Your task to perform on an android device: I want to search for hotels in Hawaii.
Image 0: 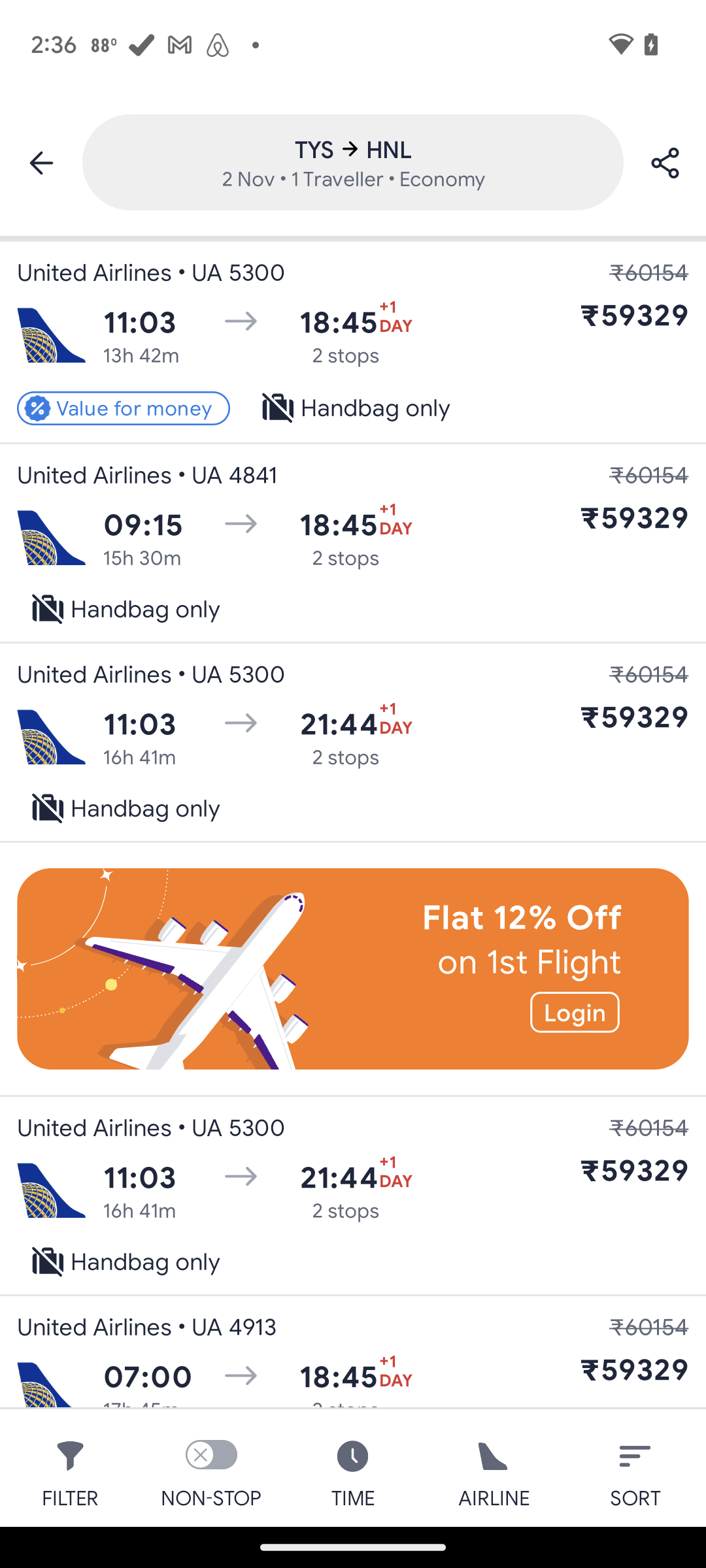
Go back
Step 0: press back button
Image 1: 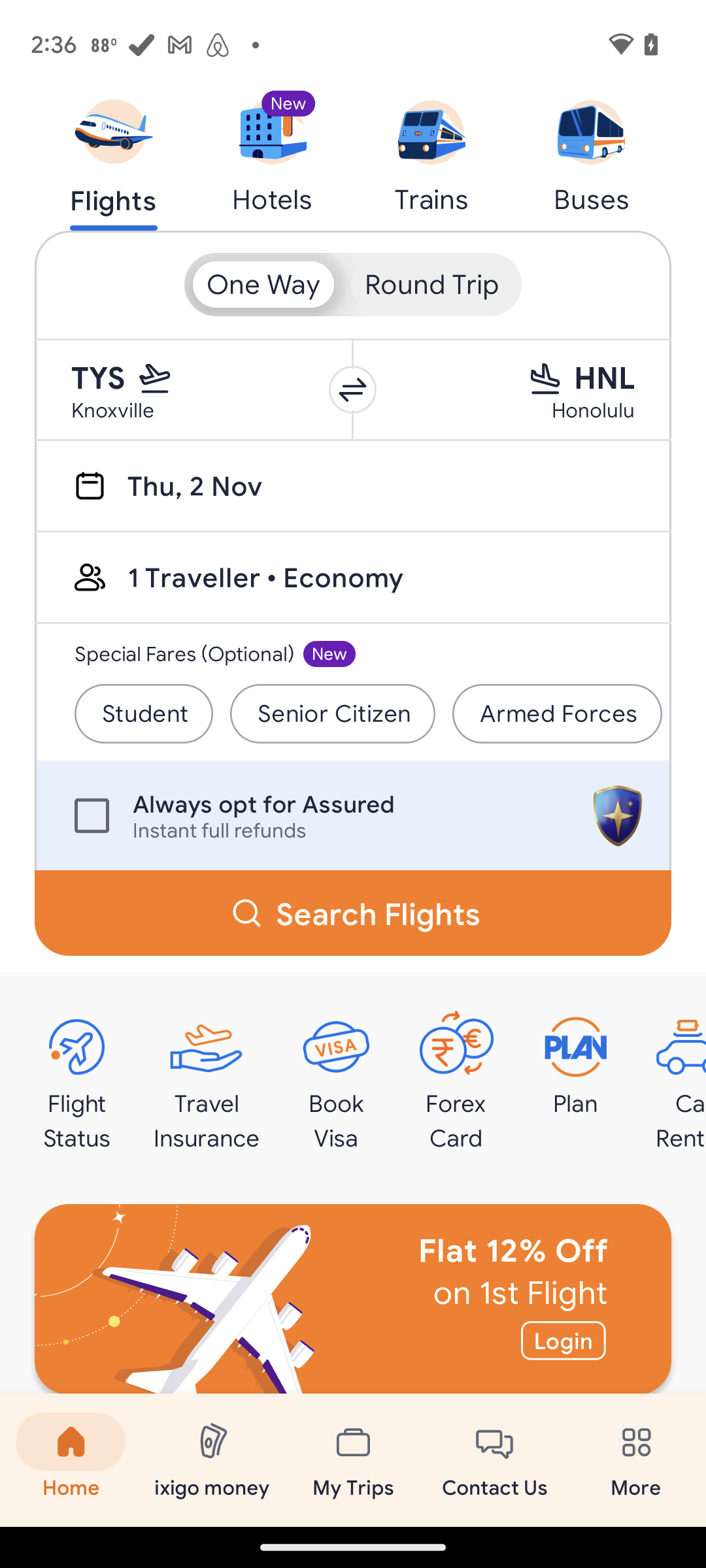
Click on Hotels
Step 1: click (260, 135)
Image 2: 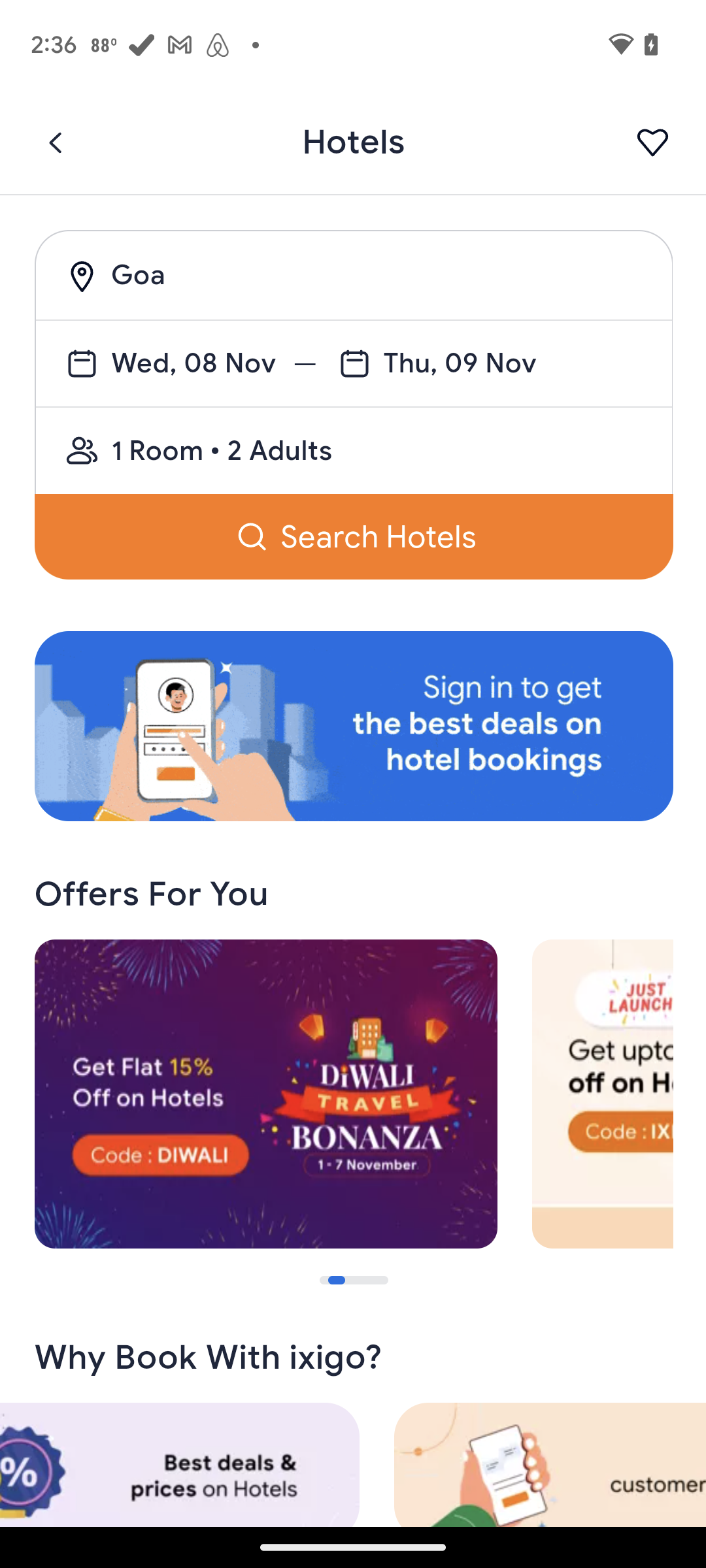
Click on Goa
Step 2: click (138, 274)
Image 3: 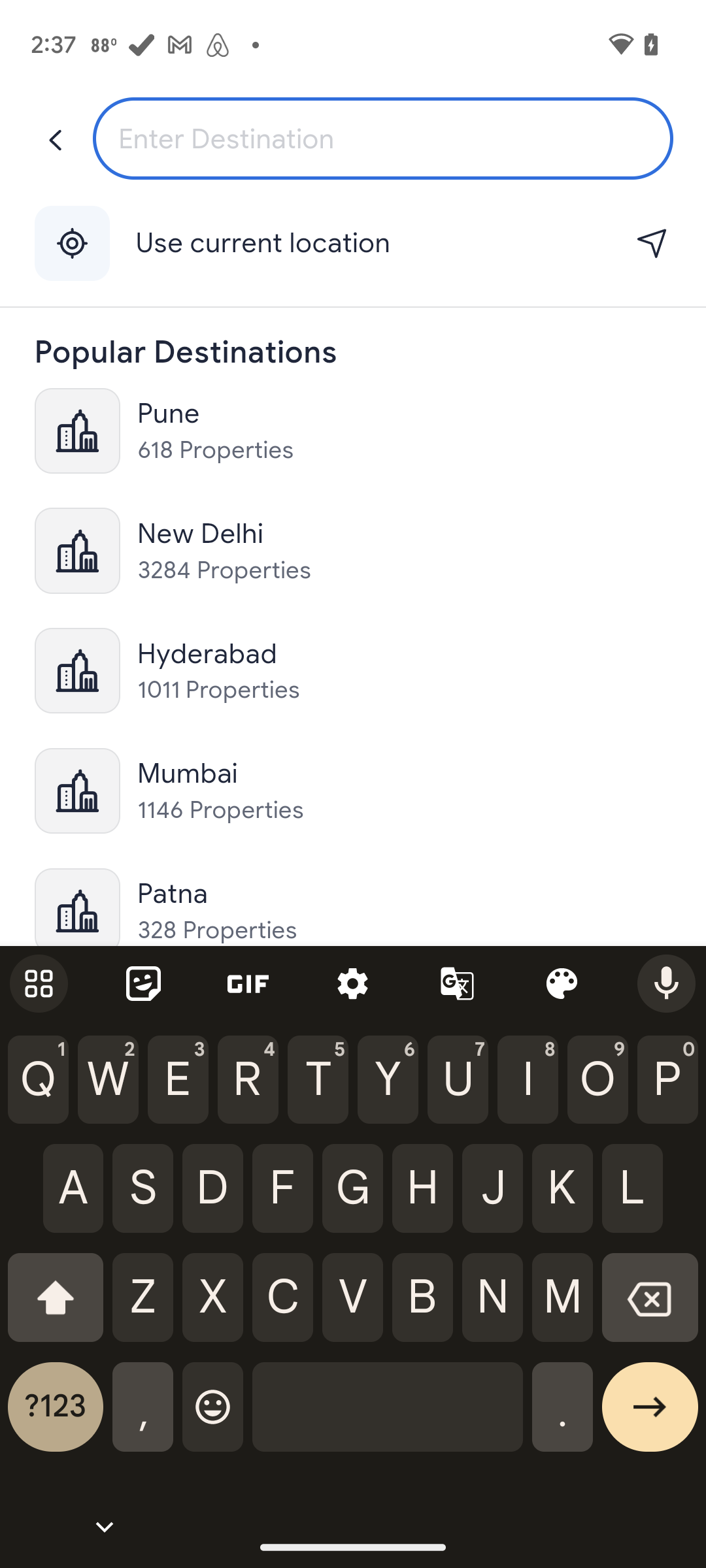
Type Hawaii
Step 3: type "Hawaii"
Image 4: 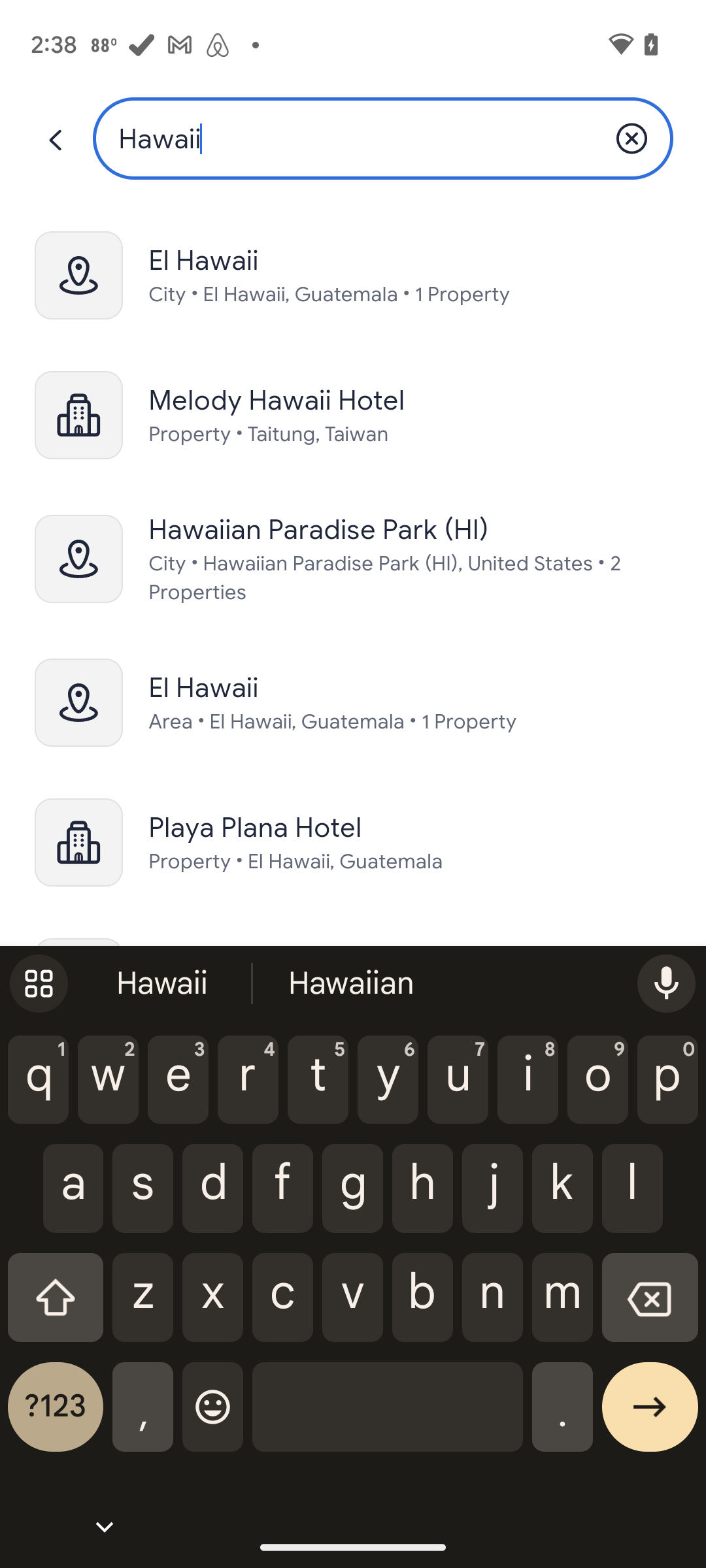
Type Honolulu
Step 4: type "Honolulu"
Image 5: 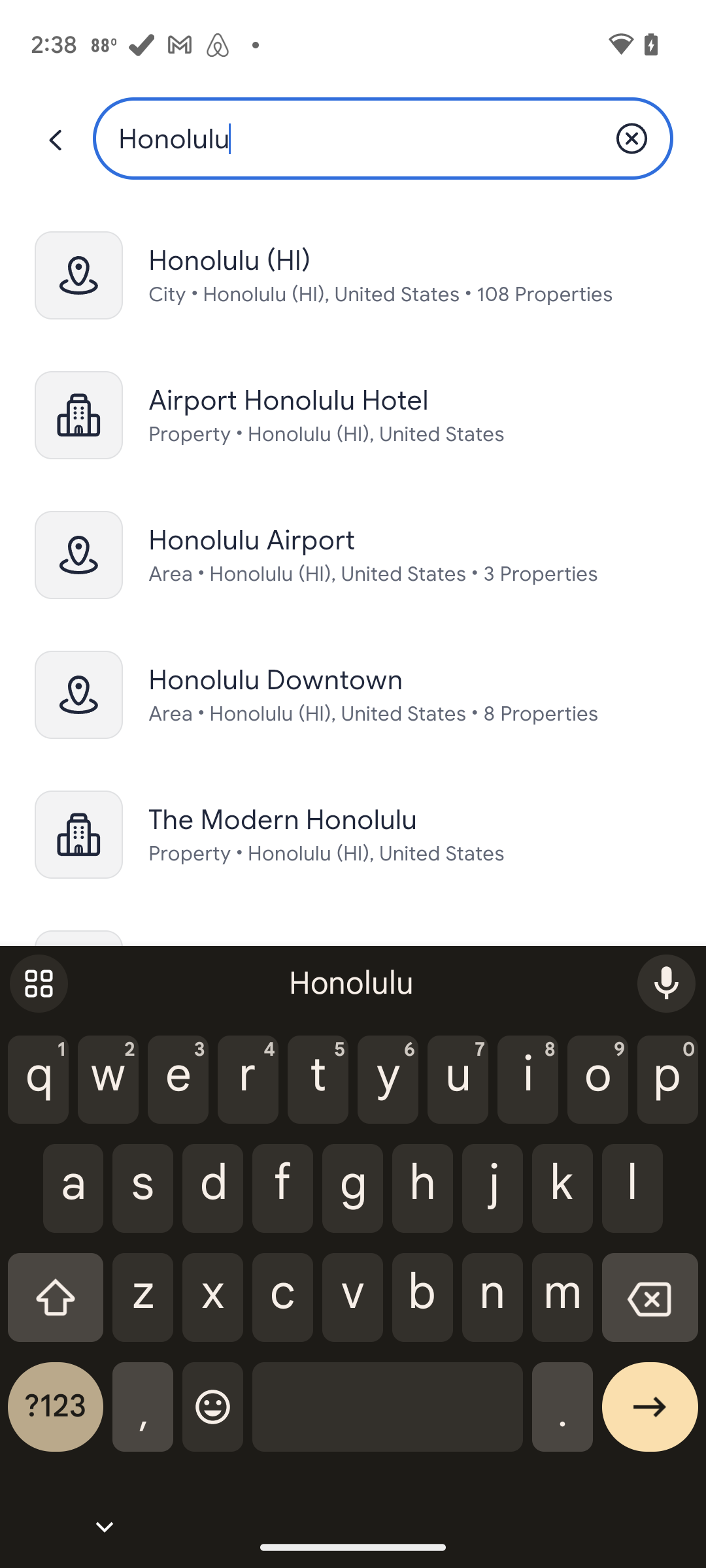
Click on Honolulu
Step 5: click (380, 261)
Image 6: 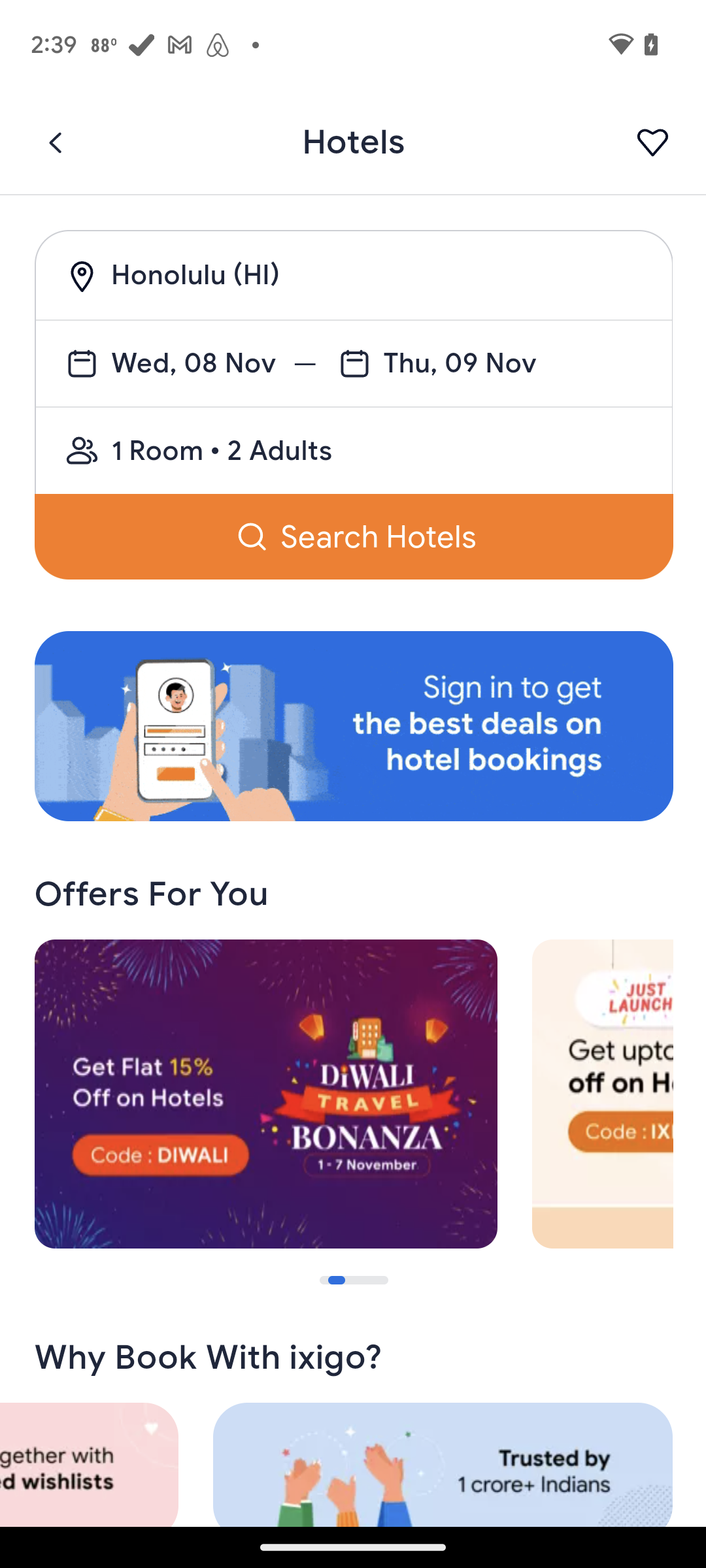
Click on search hotels
Step 6: click (352, 536)
Image 7: 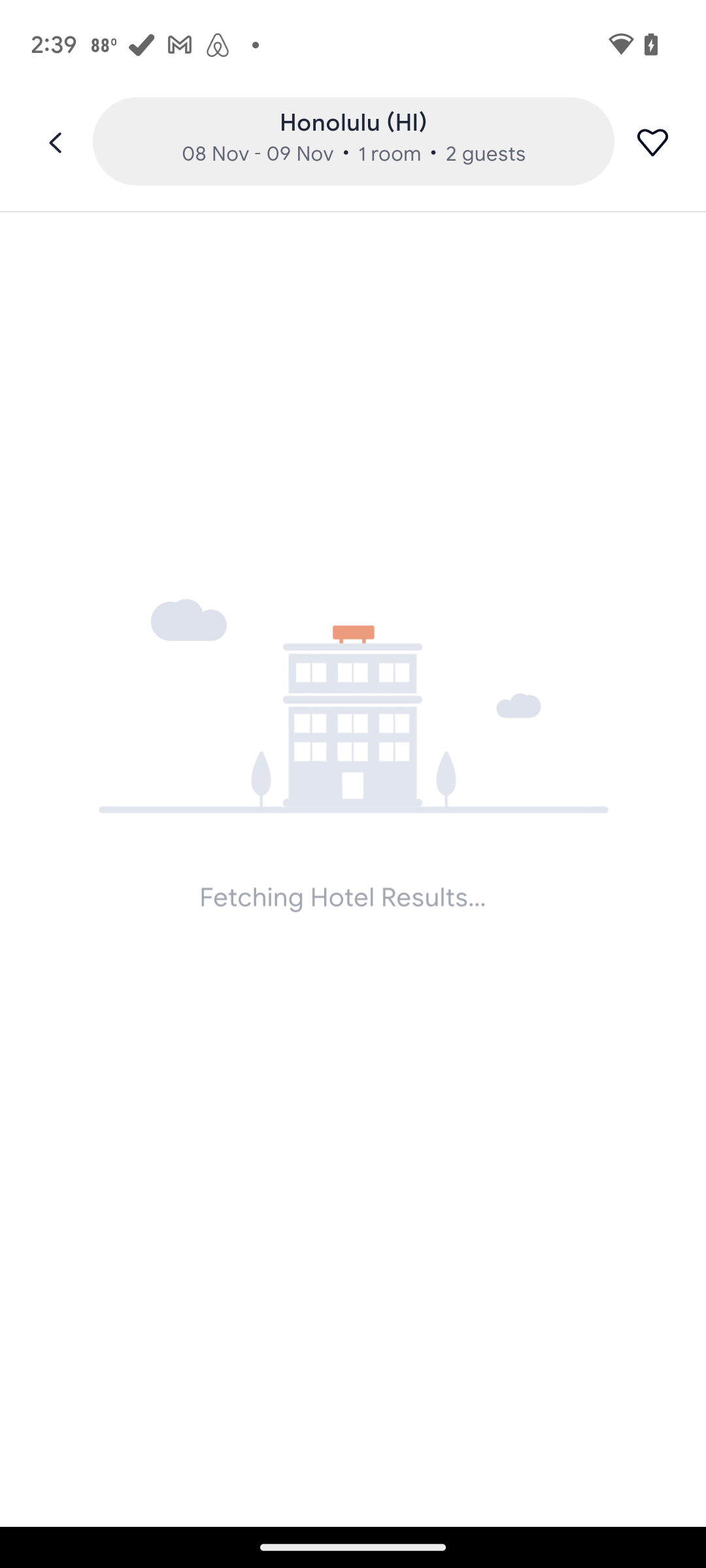
Click on search hotels
Step 7: wait